Your task to perform on an android device: Open Omio app, Search for train schedules from Boston to Washington on 15th september between 6am to 2pm
Image 1: 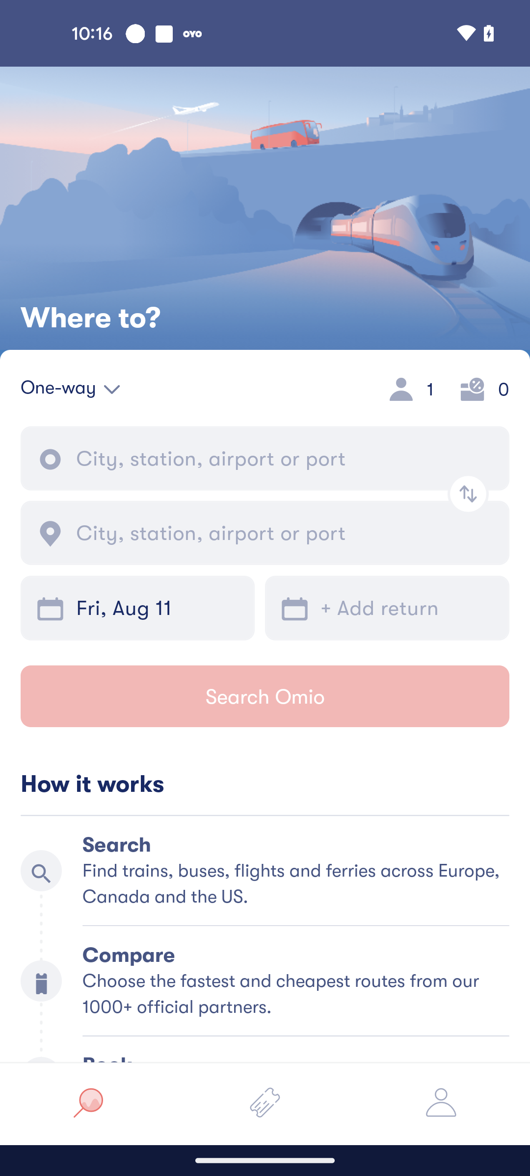
Click on the Departure city section
Step 1: click (285, 458)
Image 2: 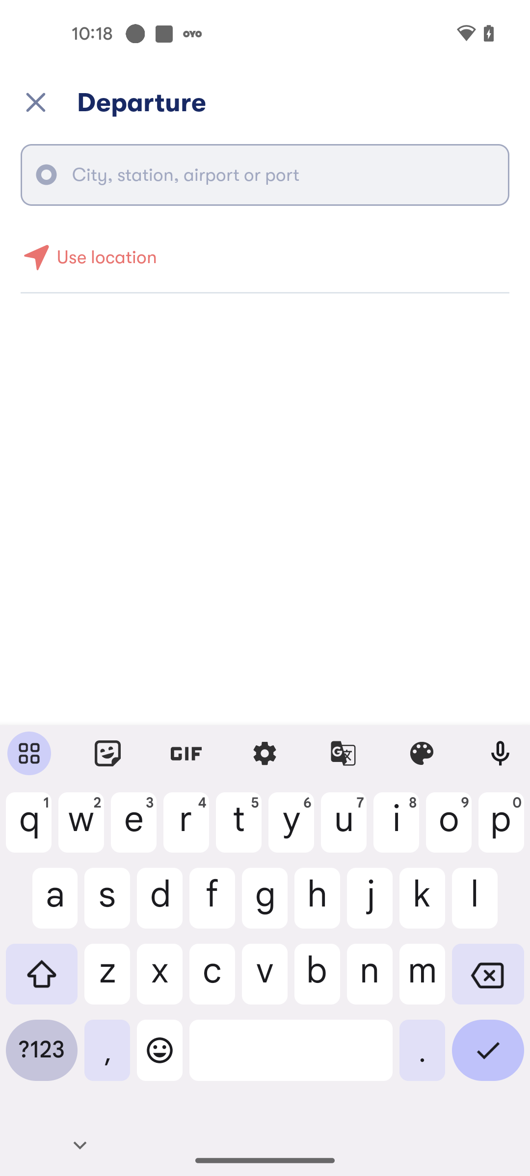
Search for Boston city
Step 2: type "Boston"
Image 3: 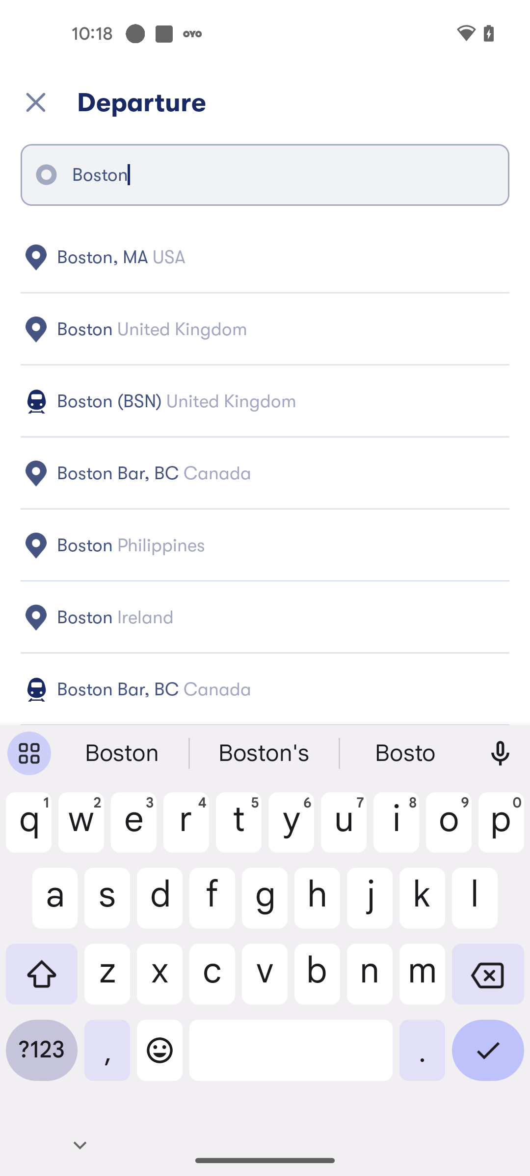
Select the first search result
Step 3: click (280, 257)
Image 4: 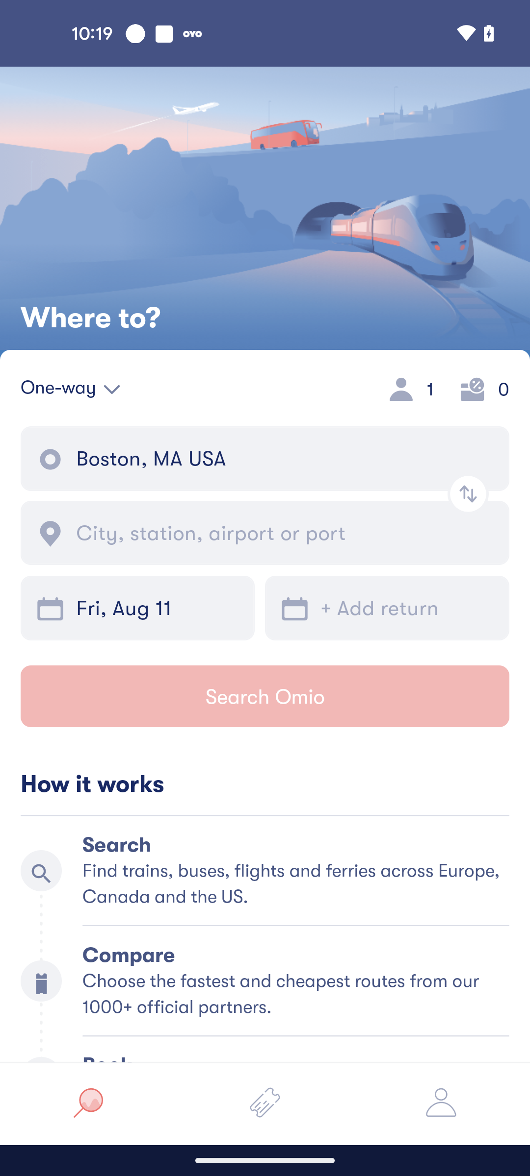
Click on the Arrival city section
Step 4: click (285, 533)
Image 5: 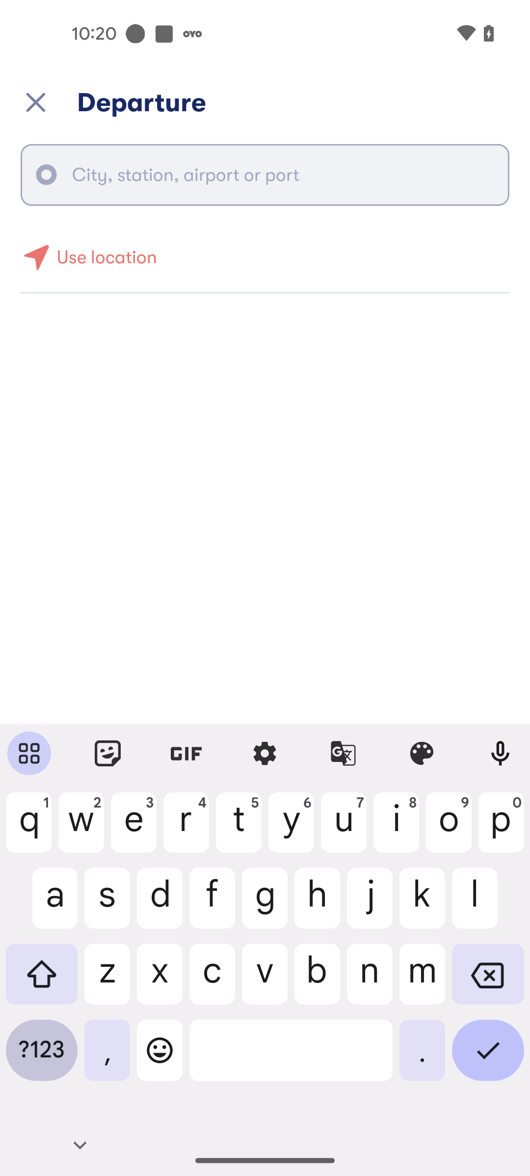
Search for Washington city
Step 5: type "Washington"
Image 6: 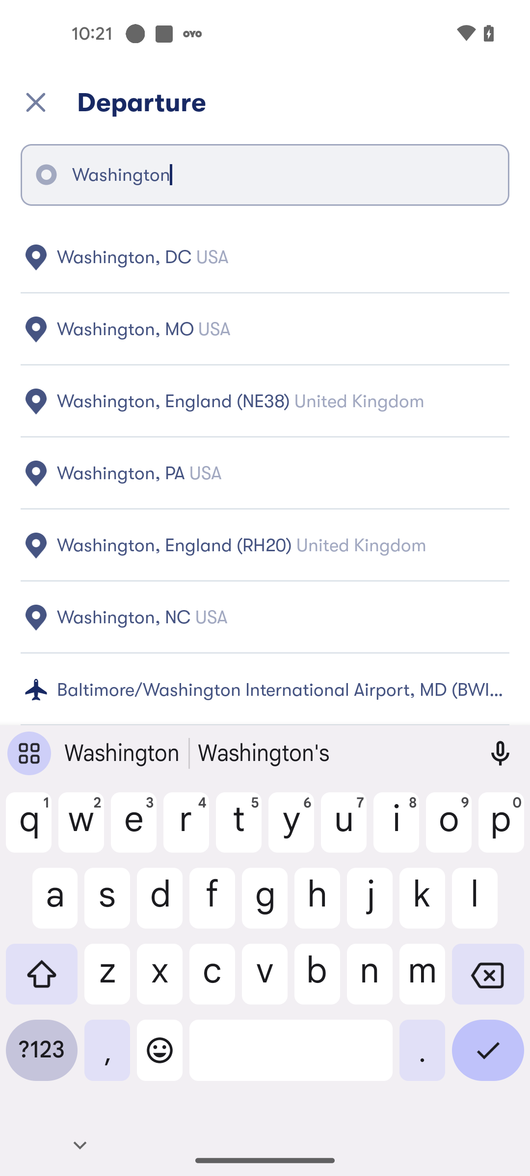
Select the first search result
Step 6: click (280, 257)
Image 7: 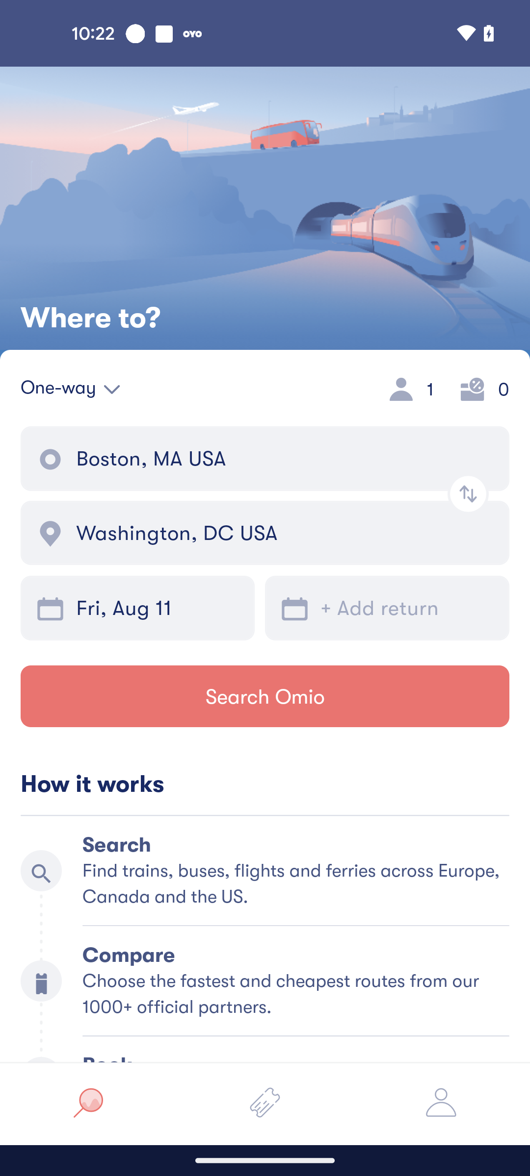
Click on the Date section
Step 7: click (158, 608)
Image 8: 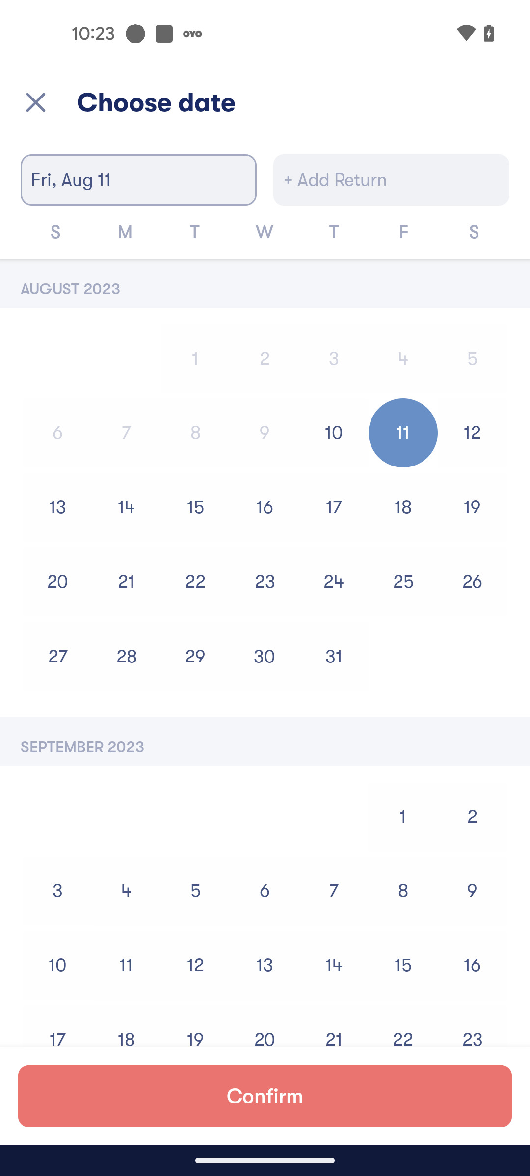
Select the date 15th september 2023
Step 8: click (403, 965)
Image 9: 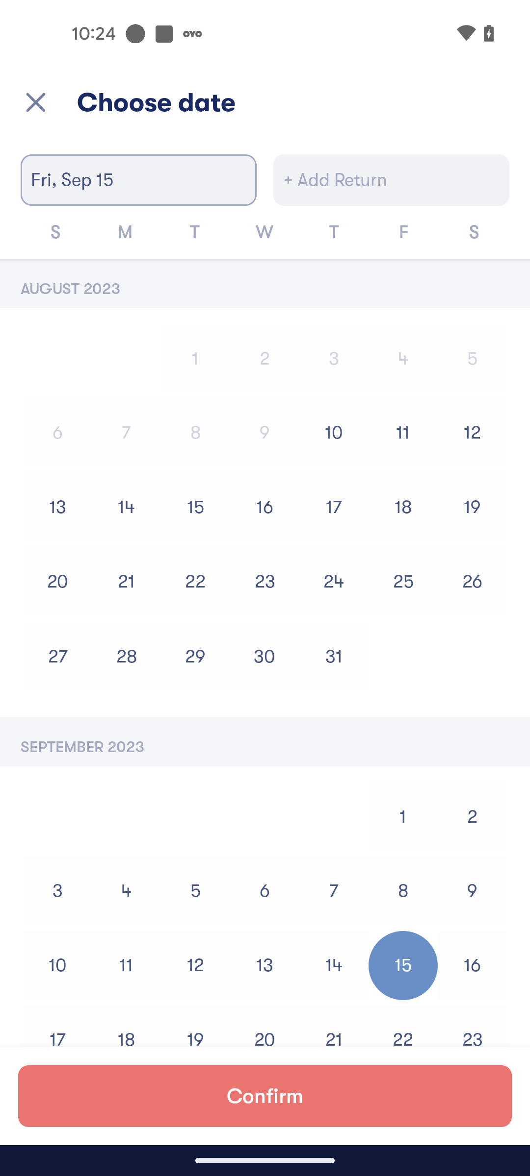
Click on the Confirm button
Step 9: click (265, 1096)
Image 10: 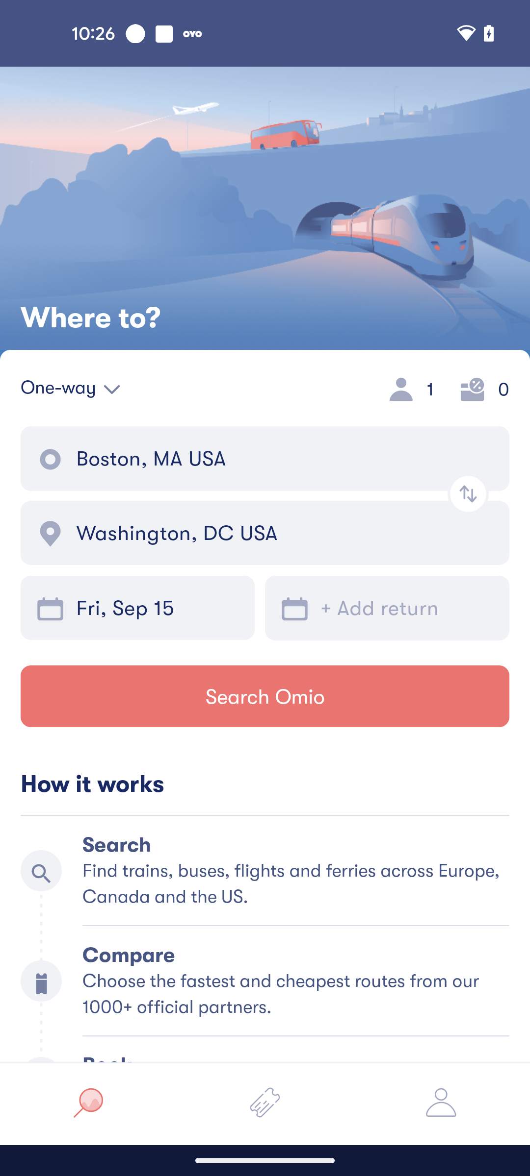
Click on the Search Omio button
Step 10: click (265, 696)
Image 11: 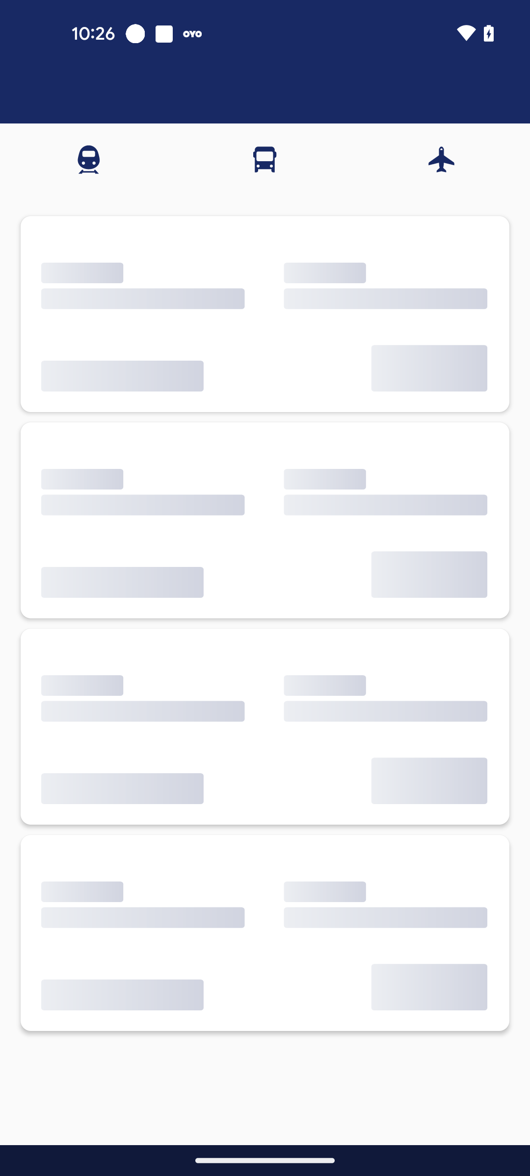
Click on the Search Omio button
Step 11: wait
Image 12: 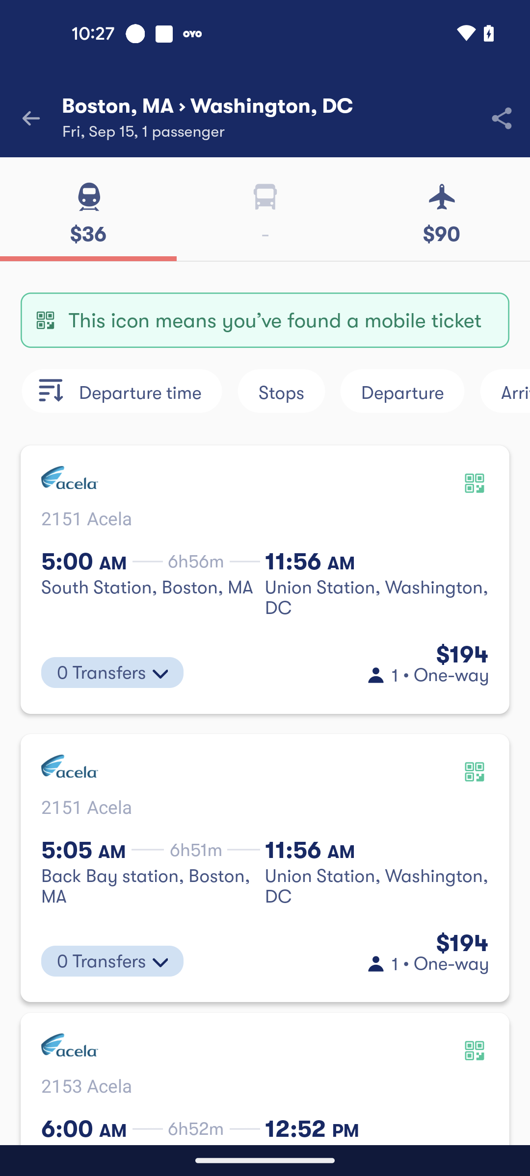
Swipe left the Filter bar to view Show all Filters option
Step 12: scroll right
Image 13: 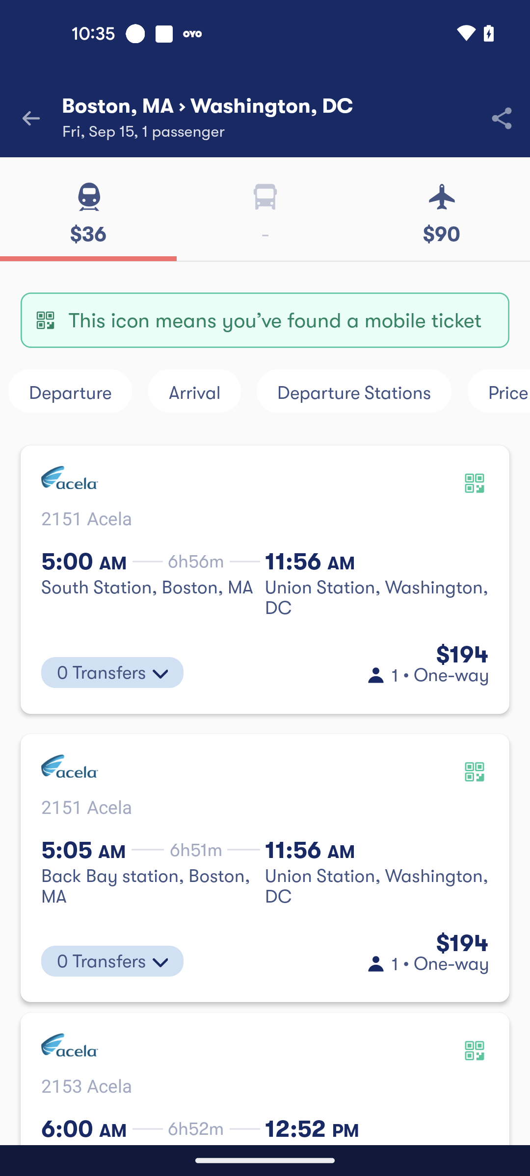
Swipe left the Filter bar to view Show all Filters option
Step 13: scroll right
Image 14: 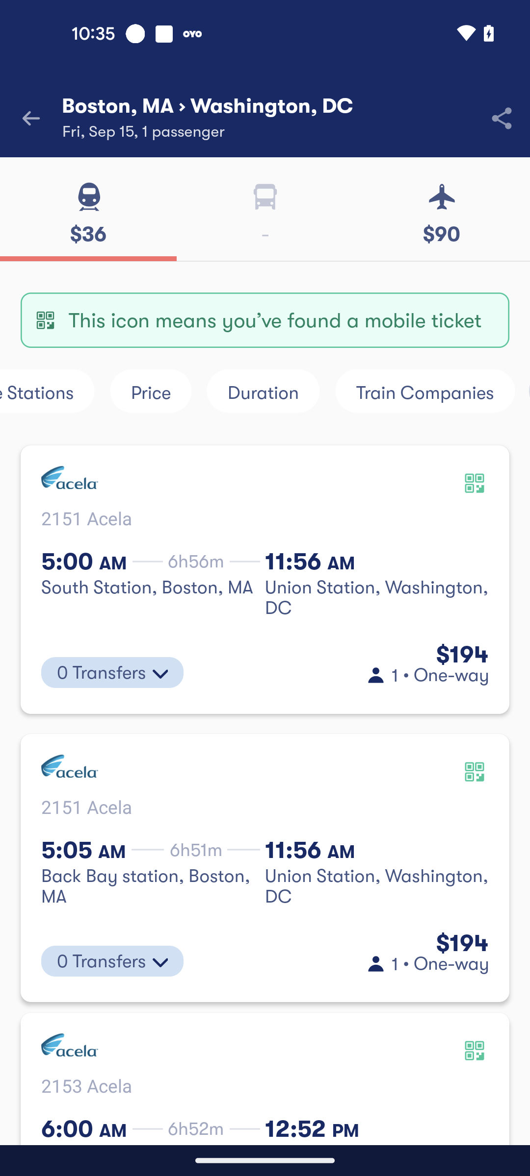
Swipe left the Filter bar to view Show all Filters option
Step 14: scroll right
Image 15: 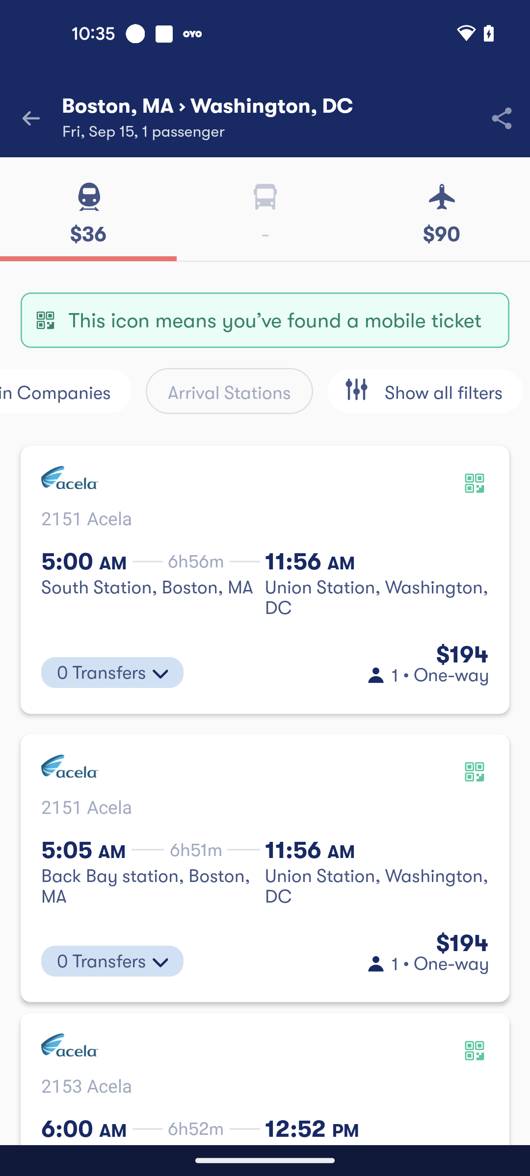
Click on the Show all filters option
Step 15: click (447, 391)
Image 16: 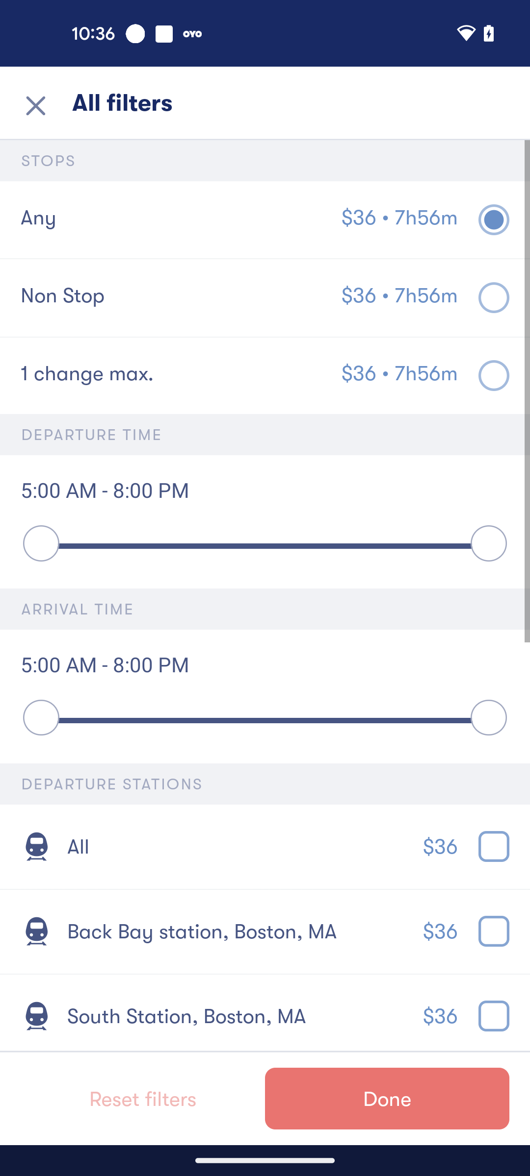
Swipe right the Departure time bar to 6am
Step 16: scroll left
Image 17: 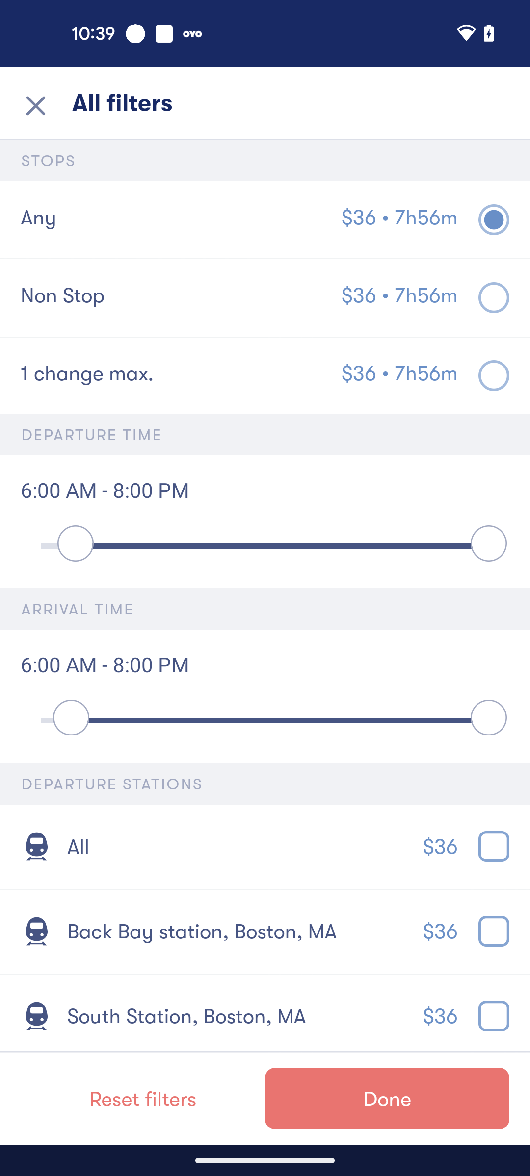
Swipe left the Departure time bar to 2pm from the right side
Step 17: scroll right
Image 18: 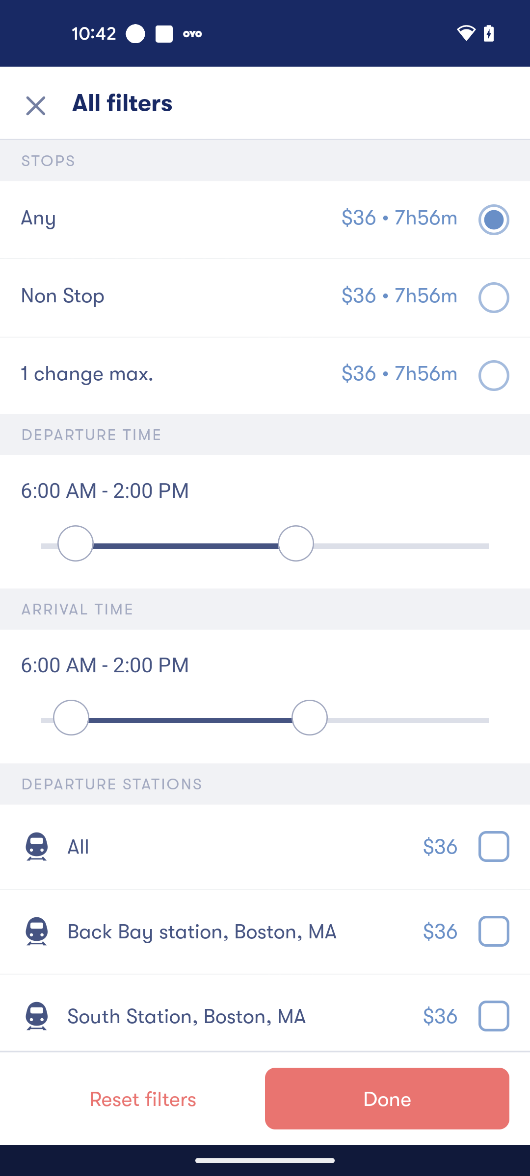
Click on the Done button at the bottom right corner of the screen
Step 18: click (387, 1099)